Your task to perform on an android device: In the Decathlon app , browse the shoes by applying the size filter 8  .
Image 1: 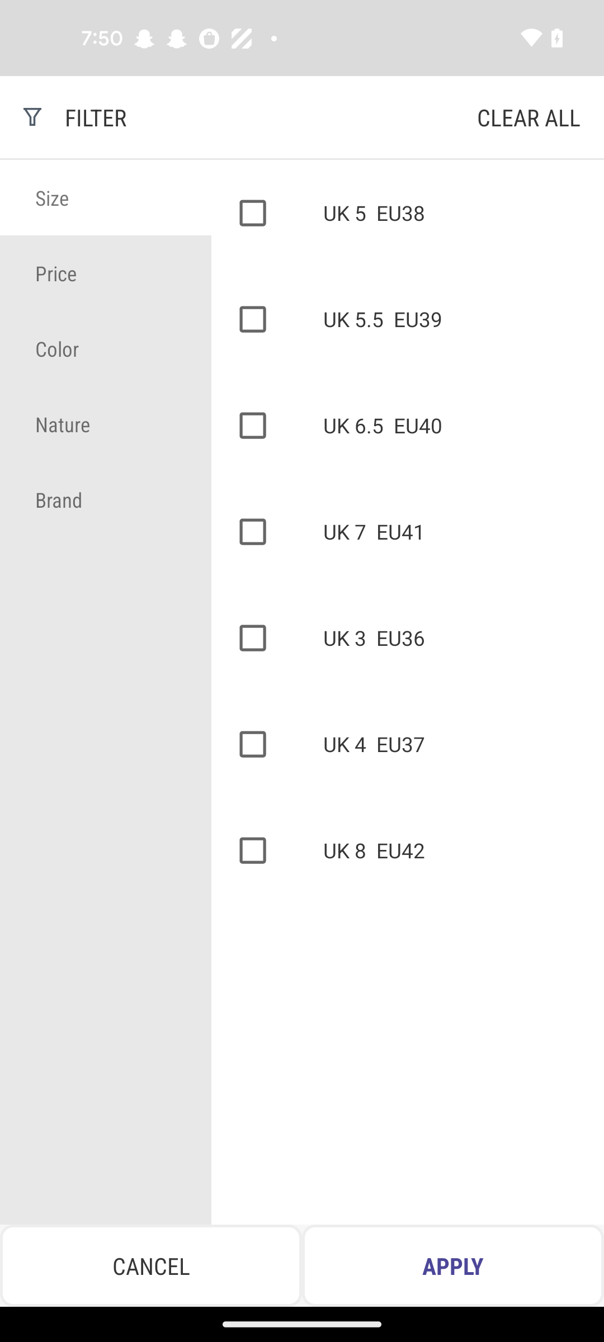
Click on the size uk 8
Step 1: click (264, 850)
Image 2: 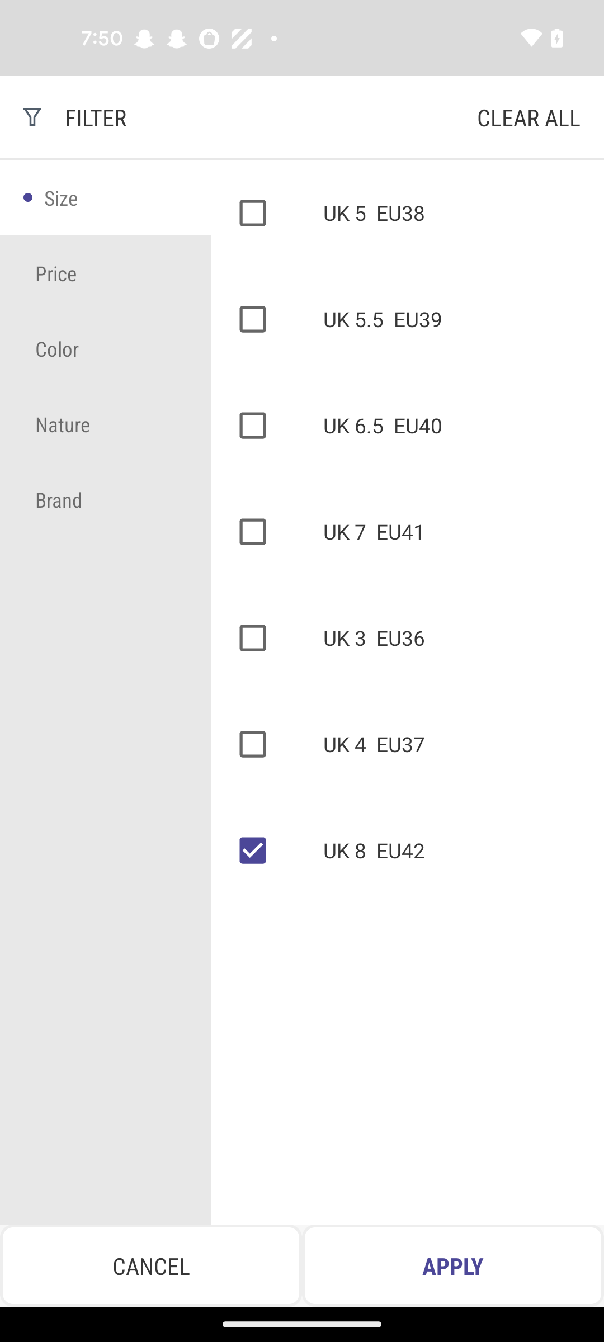
Click on the Apply button
Step 2: click (453, 1265)